Your task to perform on an android device: I want to create a shortcut to the Home Screen for the Important Docs folder in the Google Drive app so that I can approach it quickly.
Image 0: 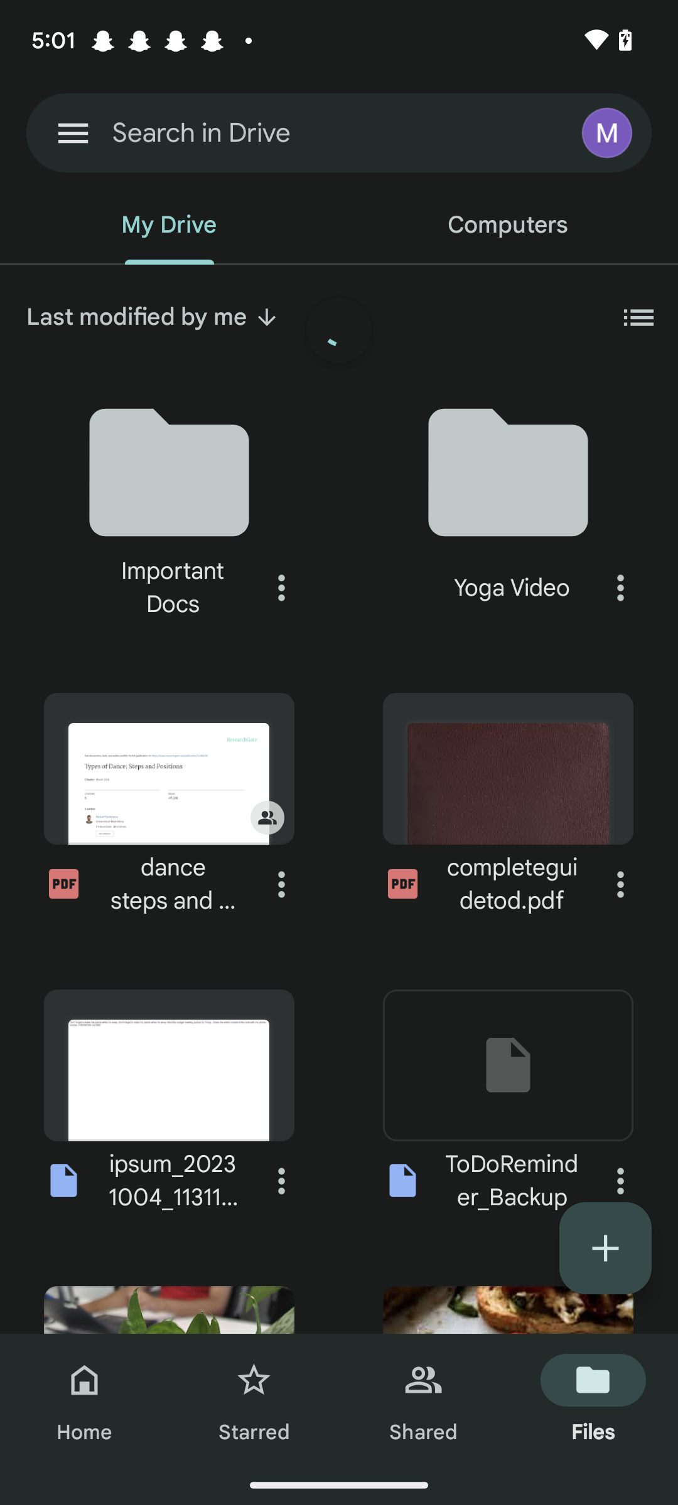
Click on the three dots icon next to the important docs folder
Step 0: click (281, 588)
Image 1: 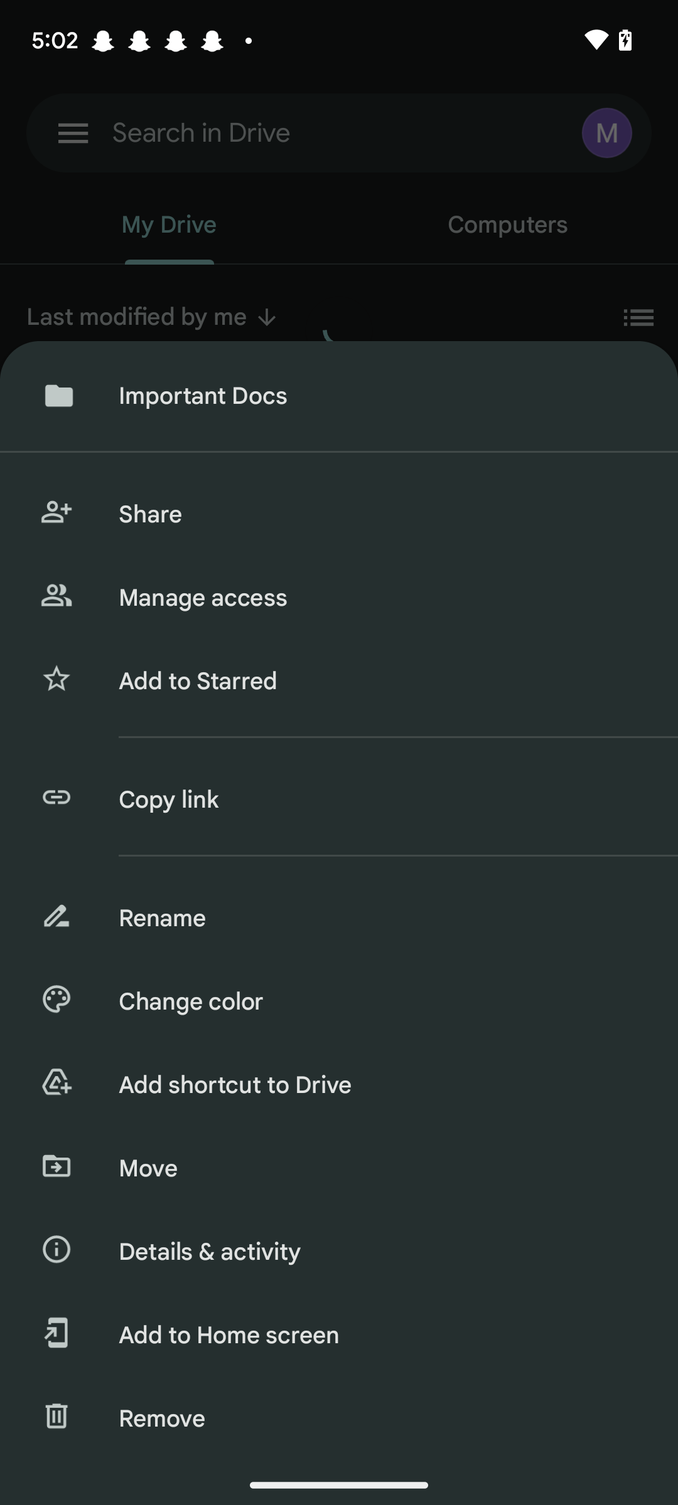
Click on the add to home screen option
Step 1: click (378, 1335)